Your task to perform on an android device: Add the text, "My favorite event is the Tomorrowland Festival," to the presentation.
Image 0: 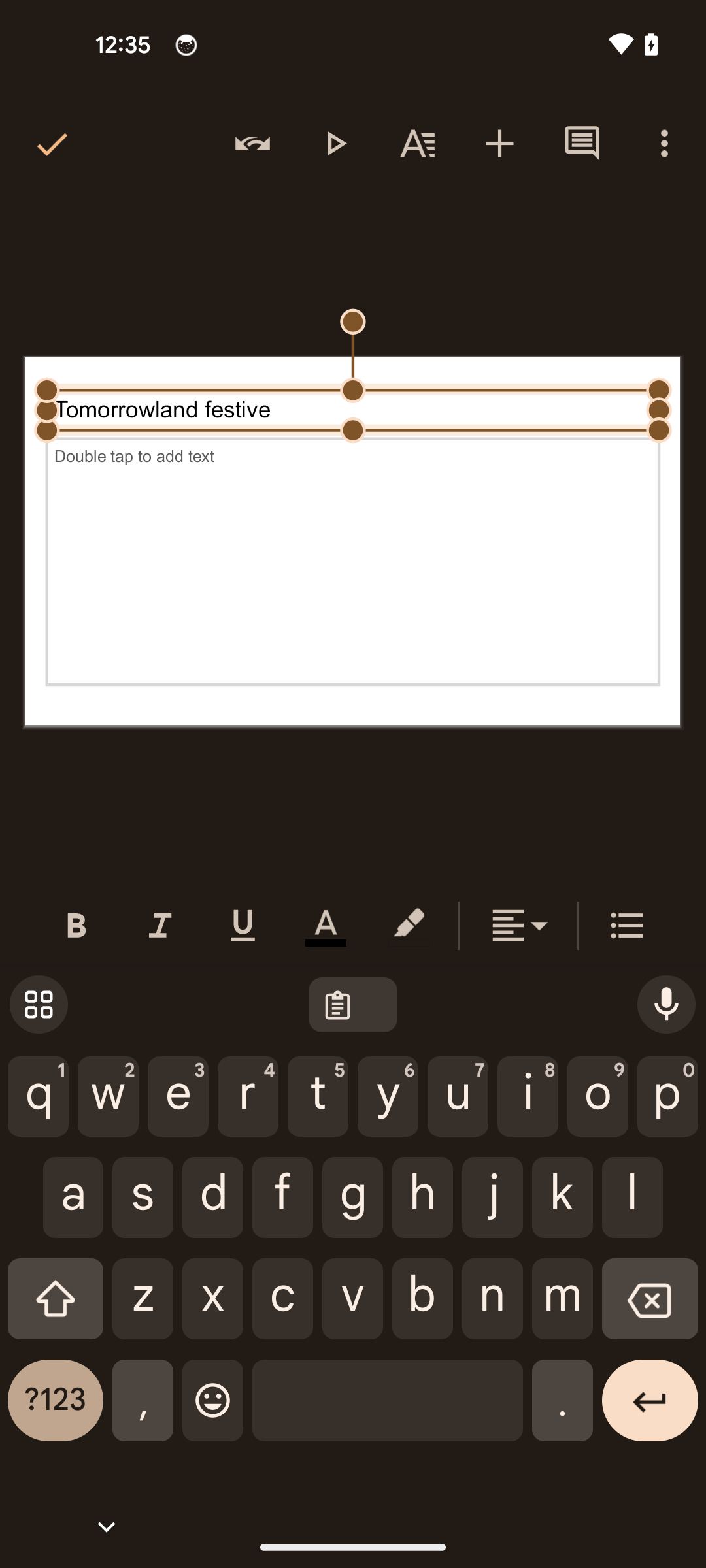
Tap on the text bar
Step 0: click (352, 562)
Image 1: 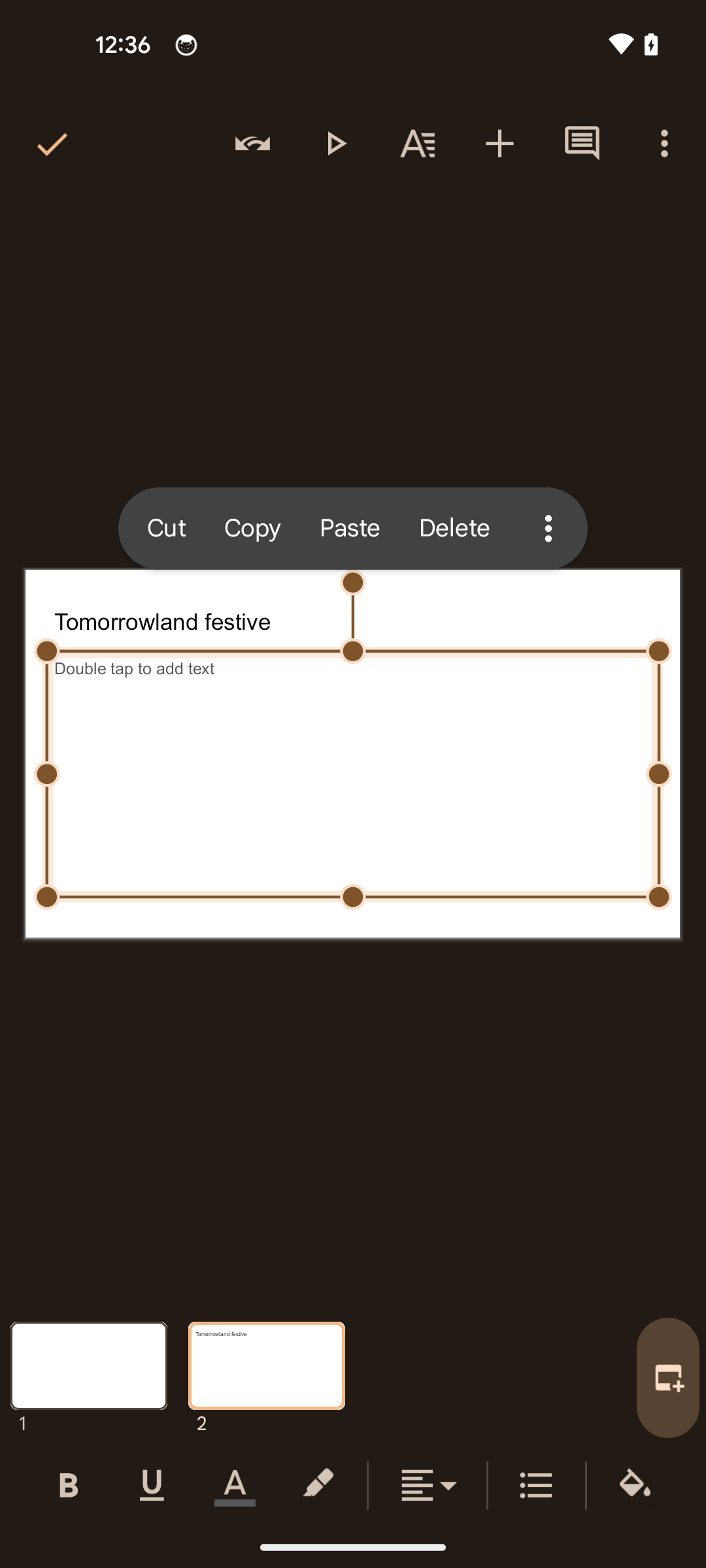
Tap again on the text bar
Step 1: click (352, 774)
Image 2: 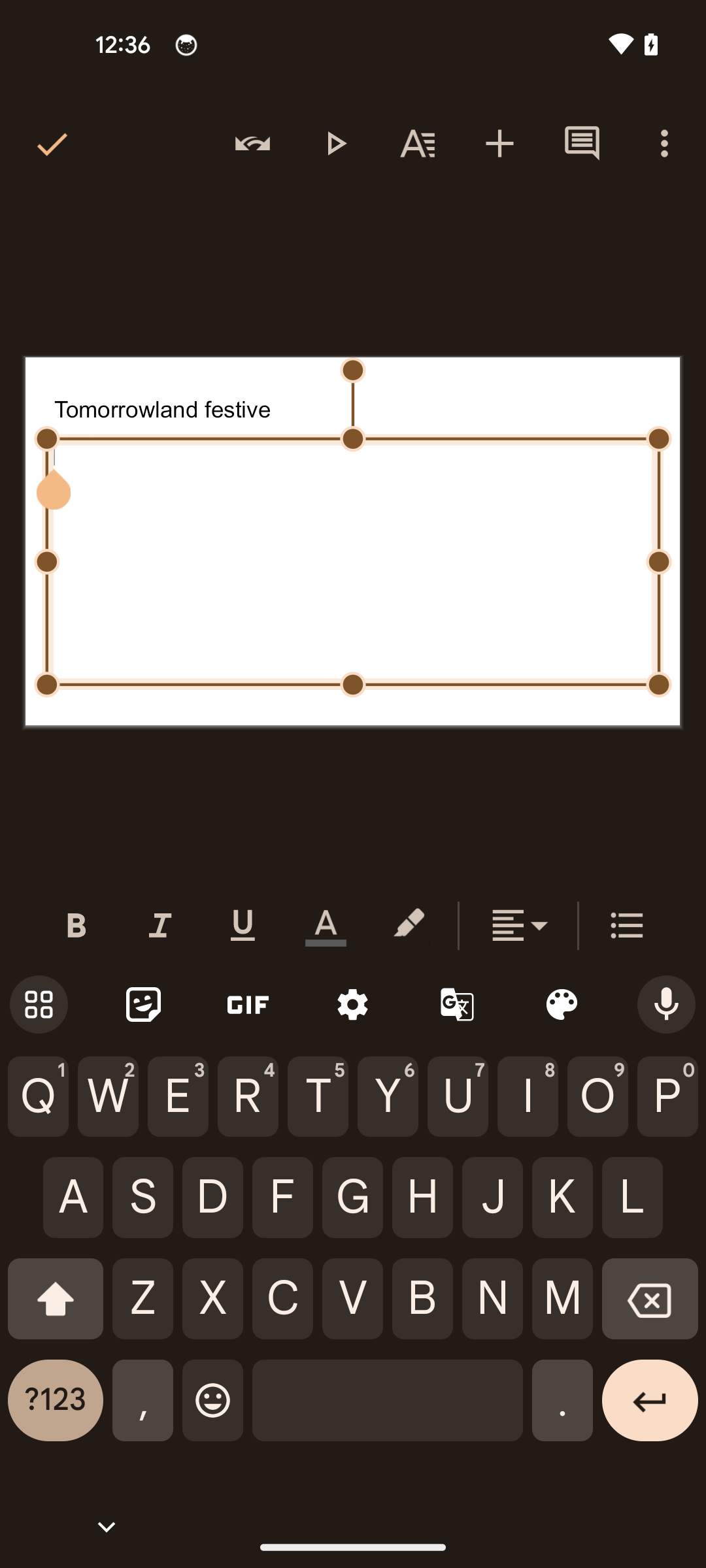
Type the text My favorite event is the Tomorrowland Festival
Step 2: type "My favorite event is the Tomorrowland Festival"